Your task to perform on an android device: I want to find a flight for my friend Abdul Karim on 18th of January on the Yatra app from Rotterdam to Amsterdam as he'll be returning home after visiting me.
Image 0: 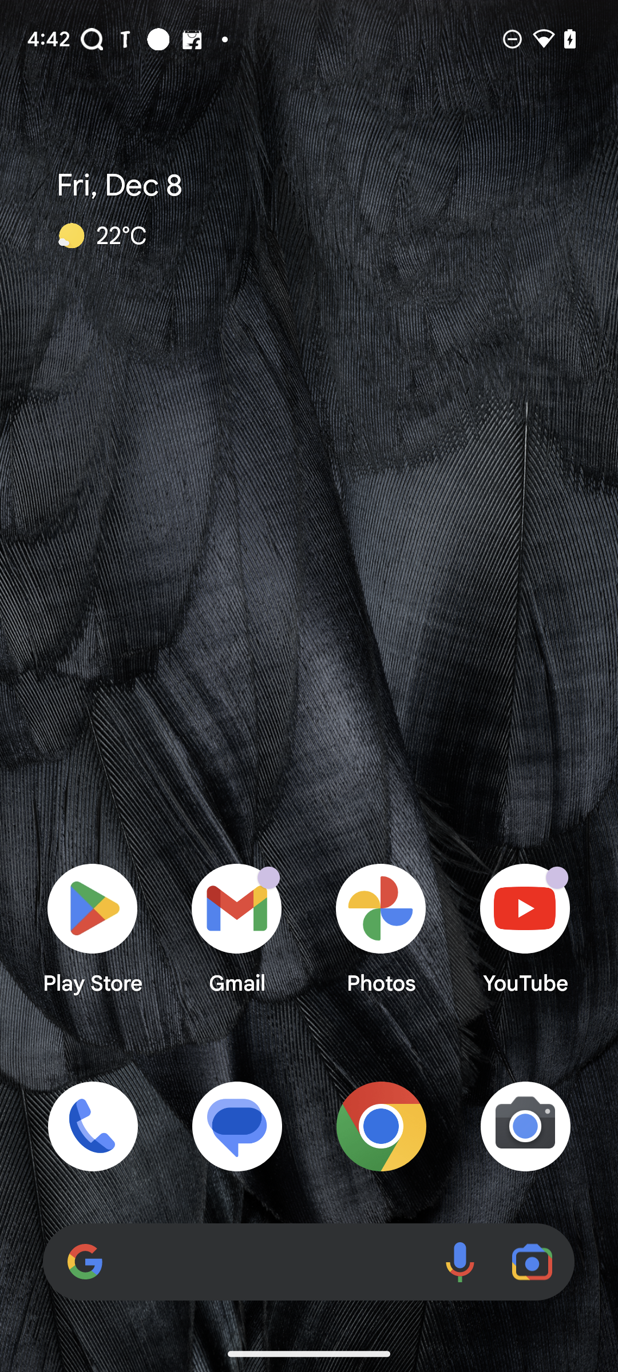
Open the Yatra app.
Step 0: open app "Yatra"
Image 1: 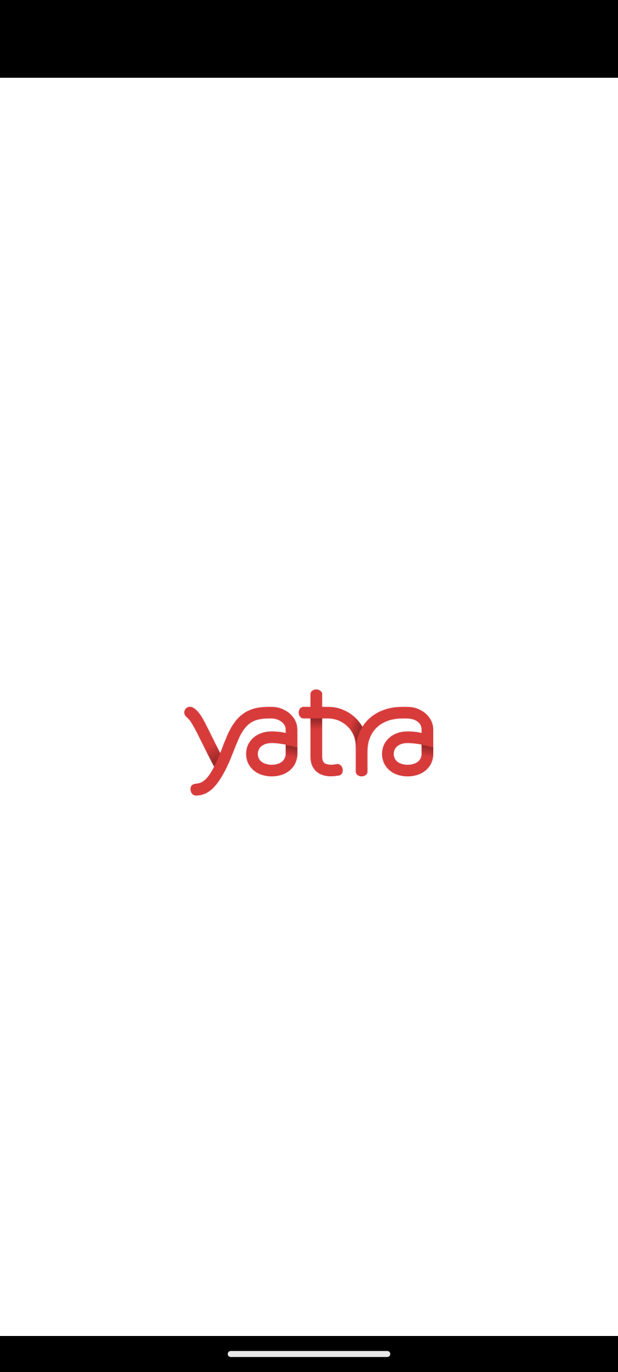
Open the Yatra app.
Step 1: wait
Image 2: 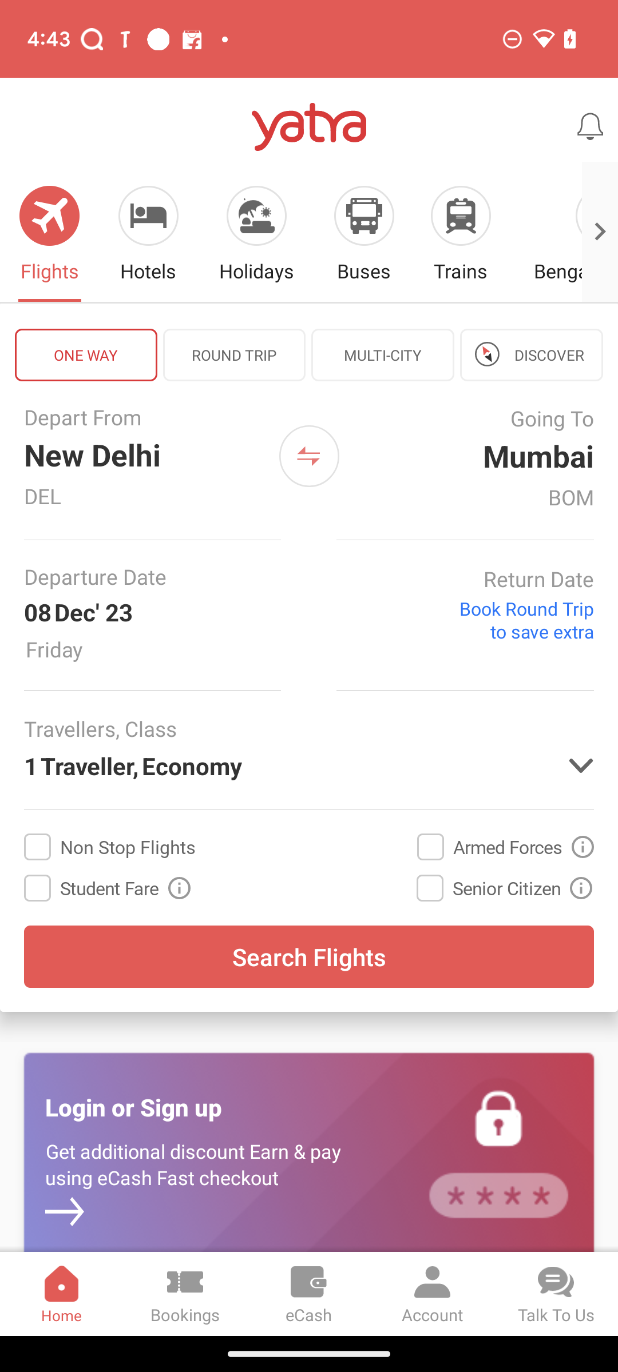
Click on the Depart from option.
Step 2: click (140, 454)
Image 3: 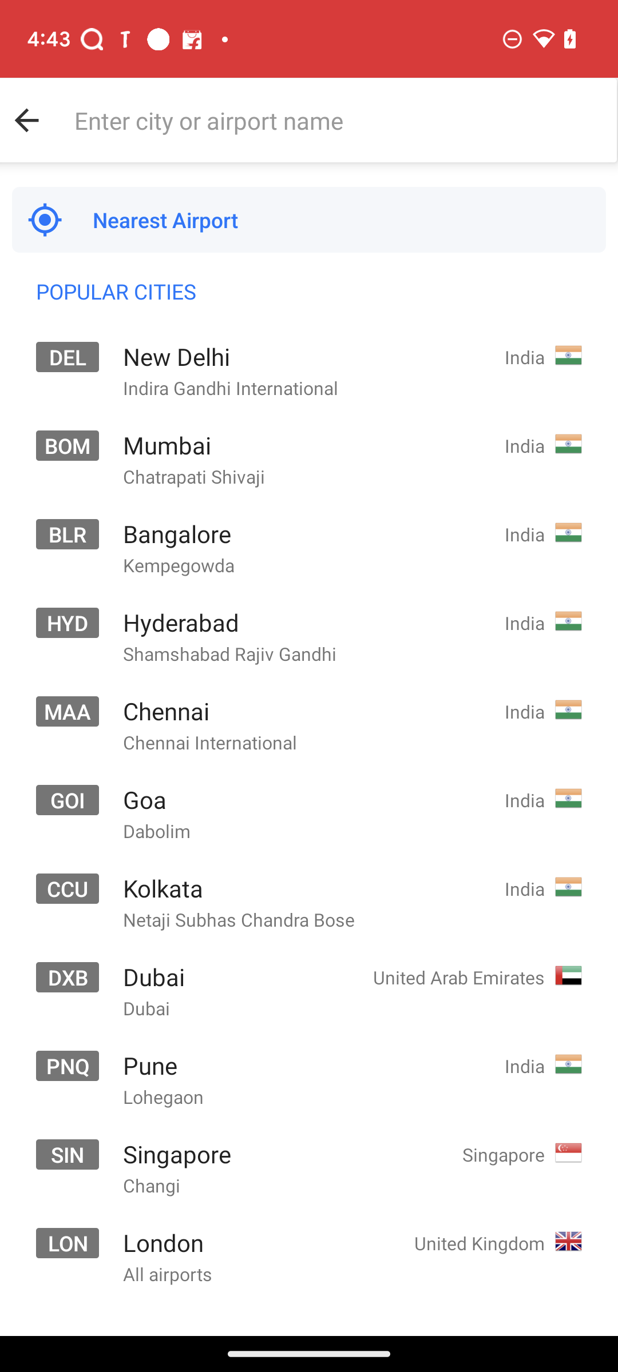
Enter Rotterdam in the text box.
Step 3: type "Rotterdam"
Image 4: 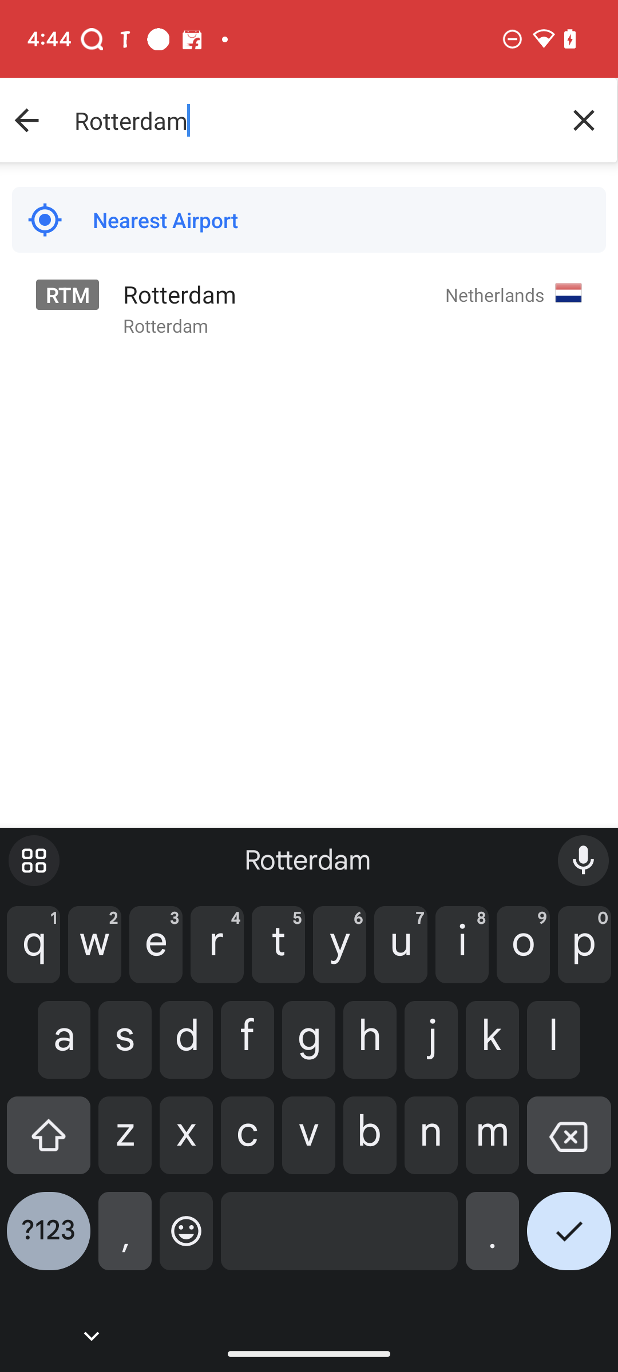
Click on the given suggestion.
Step 4: click (179, 294)
Image 5: 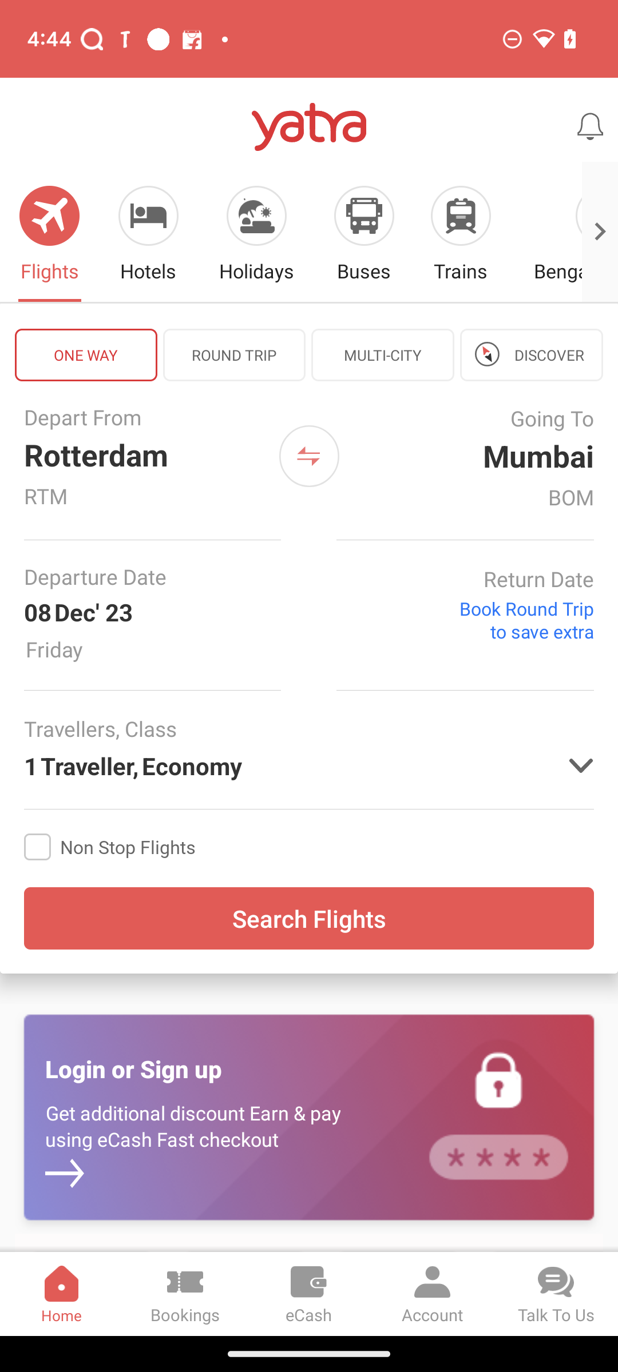
Click on the Going to option.
Step 5: click (478, 456)
Image 6: 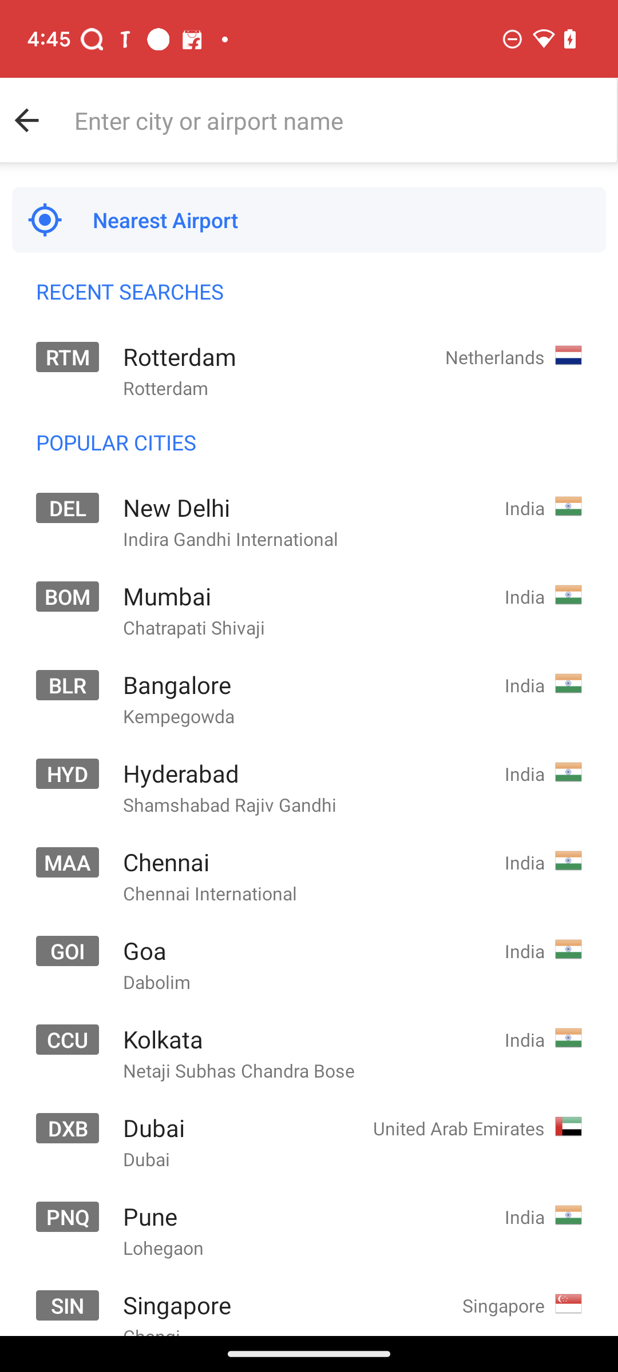
Enter Amsterdam in the text box.
Step 6: type "Amsterdam"
Image 7: 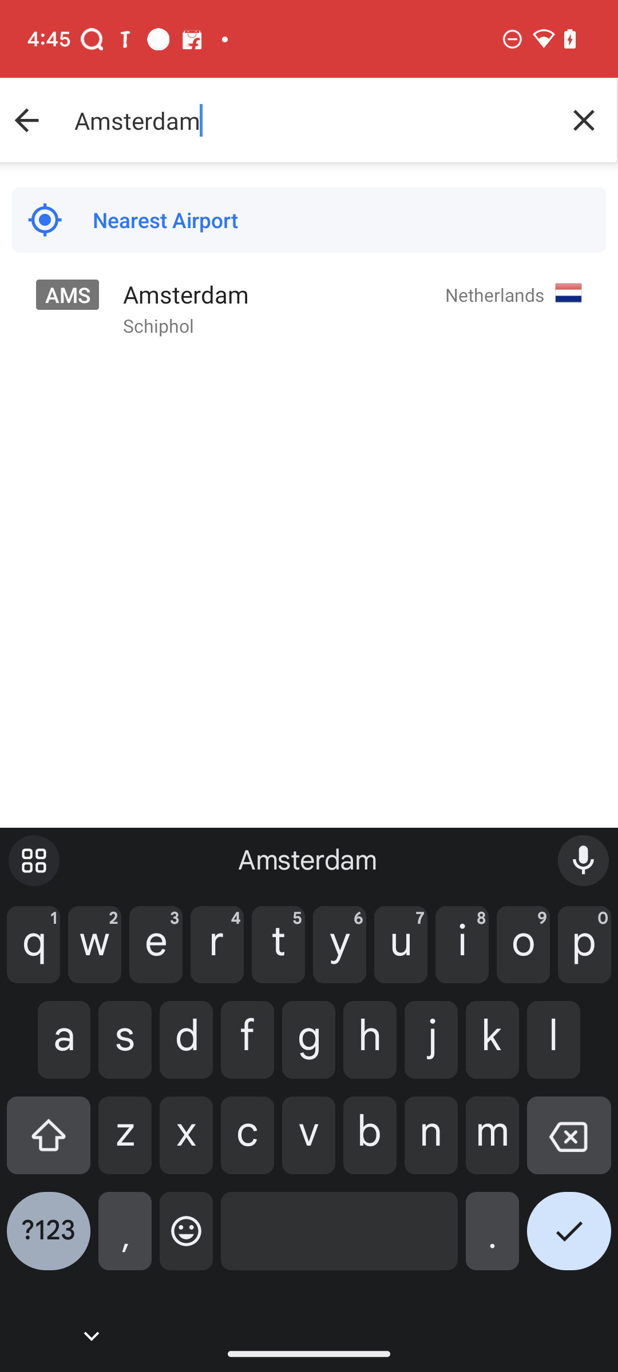
Click on the given suggestion.
Step 7: click (403, 294)
Image 8: 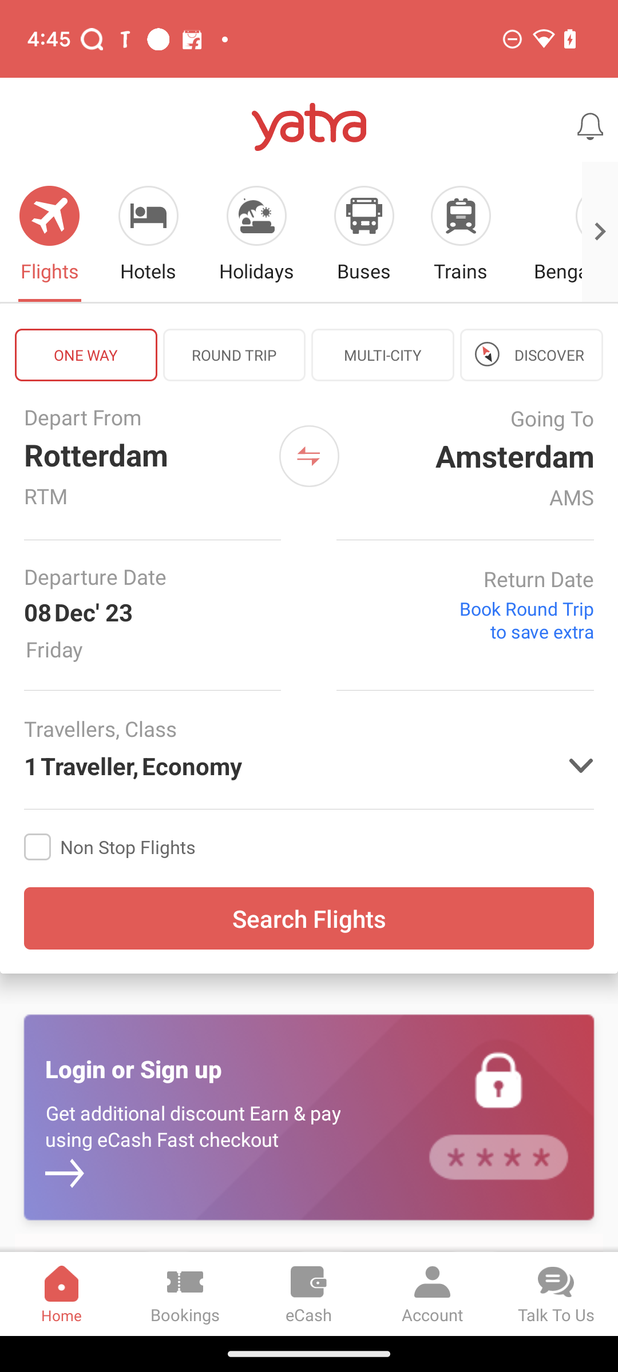
Click on the Departure date option.
Step 8: click (154, 615)
Image 9: 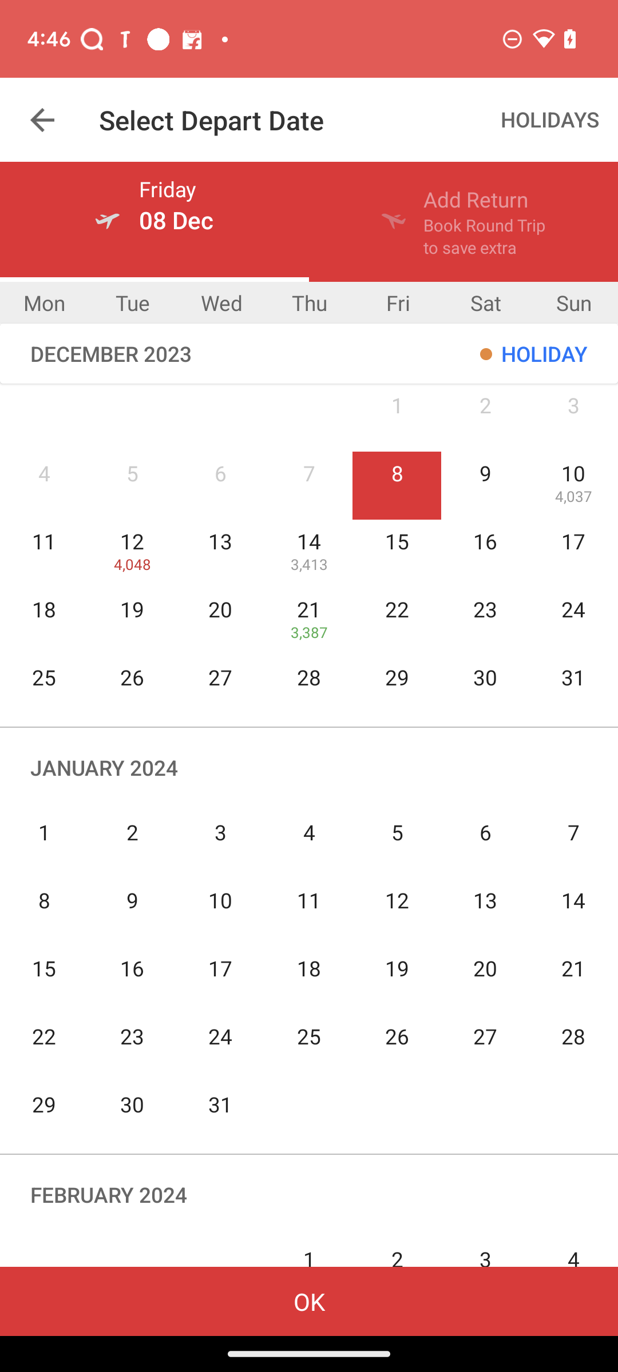
Click on the 18th of January.
Step 9: click (308, 980)
Image 10: 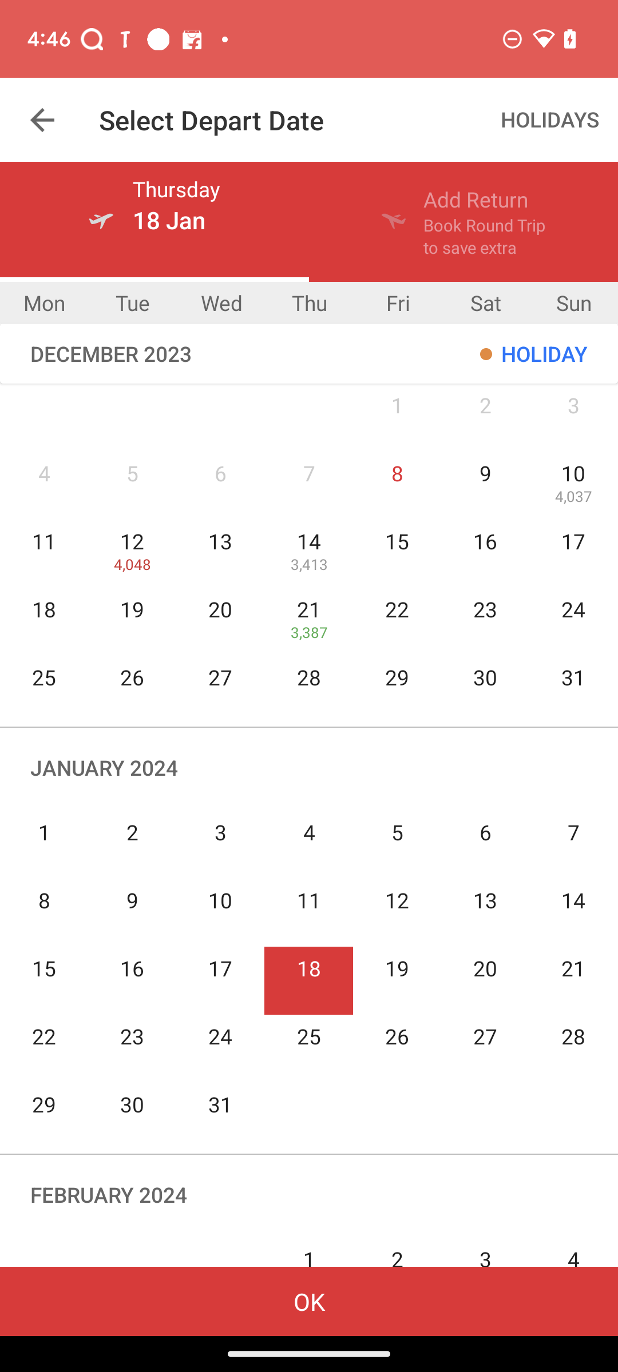
Click on the OK button.
Step 10: click (309, 1294)
Image 11: 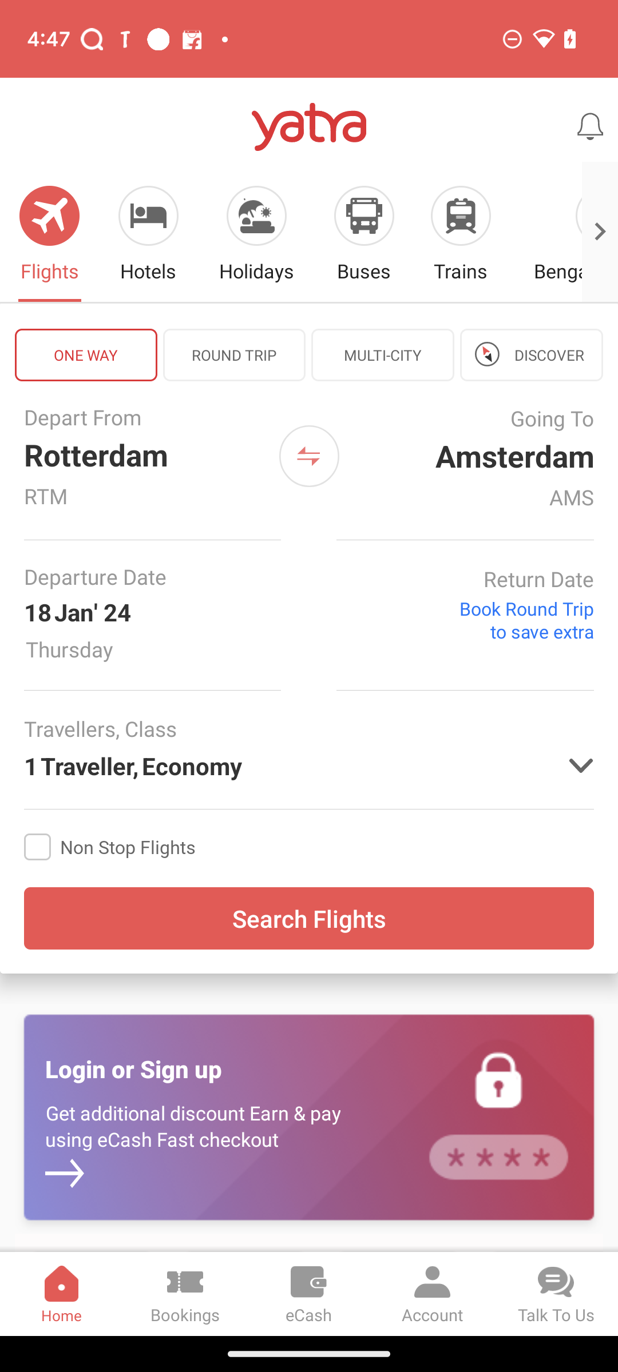
Click on the Search Flights option.
Step 11: click (309, 918)
Image 12: 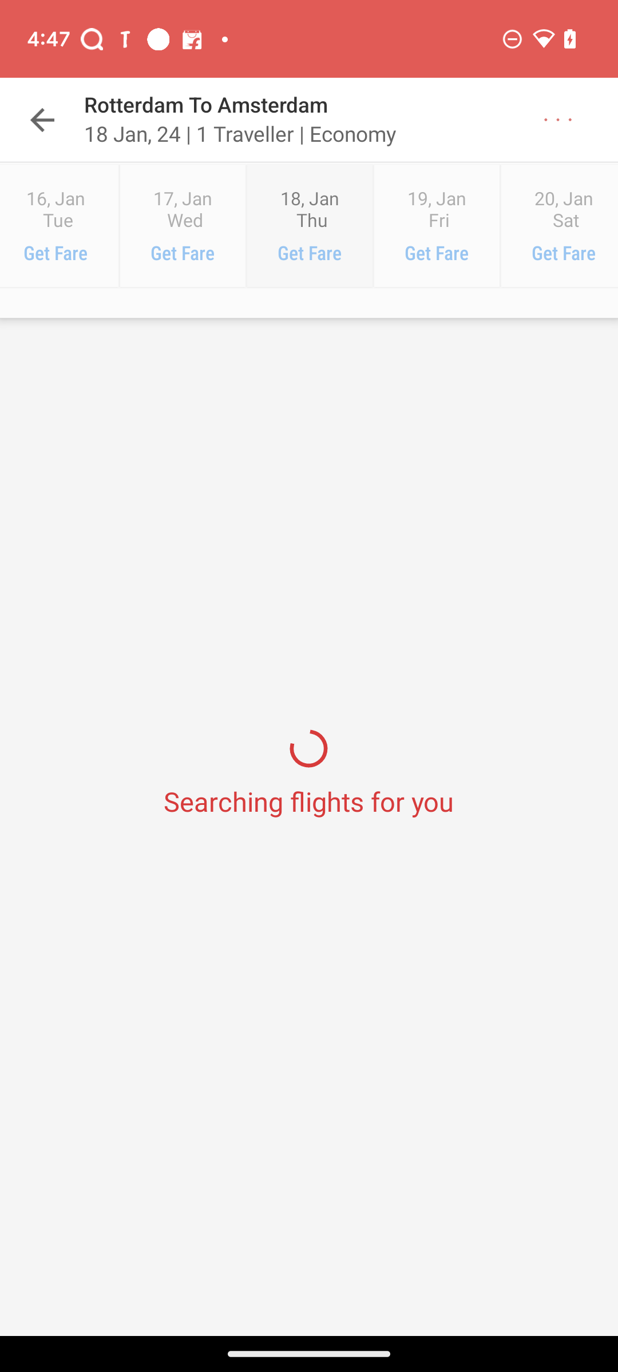
Click on the Search Flights option.
Step 12: wait